Your task to perform on an android device: Open the Google meet app and Schedule a meeting for 22nd July at 2:00 PM with the title name as Transport .
Image 0: 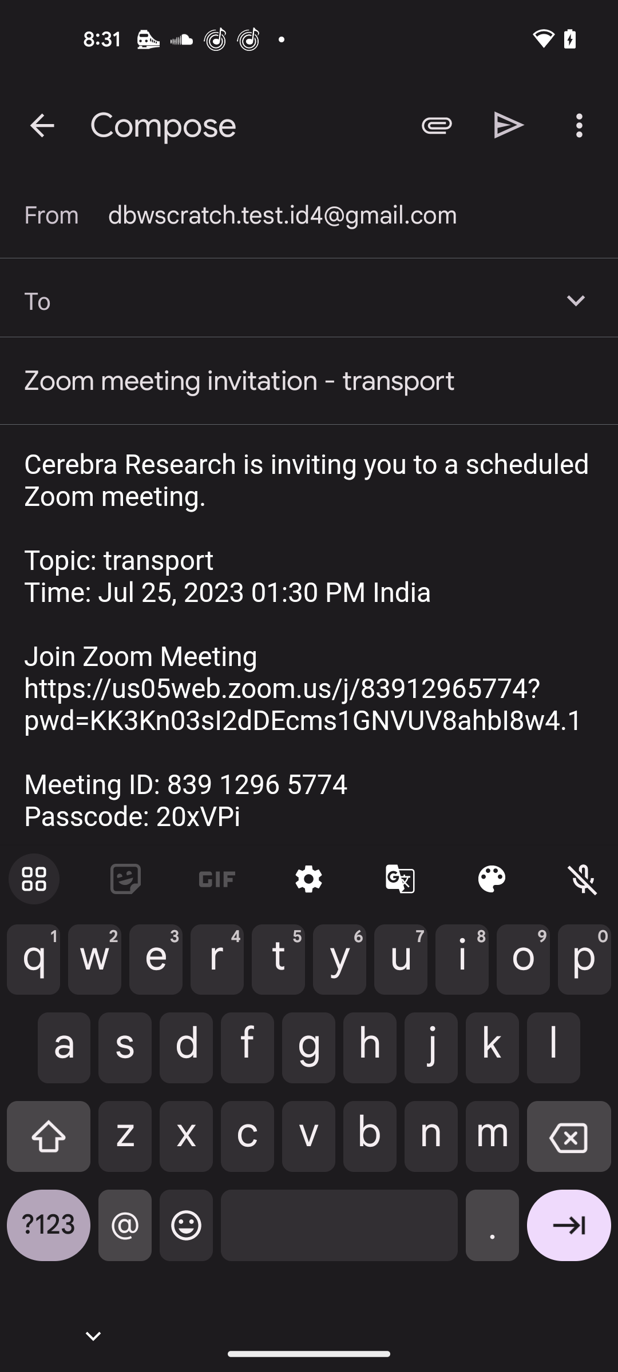
Open the Google Meet app
Step 0: open app "Meet"
Image 1: 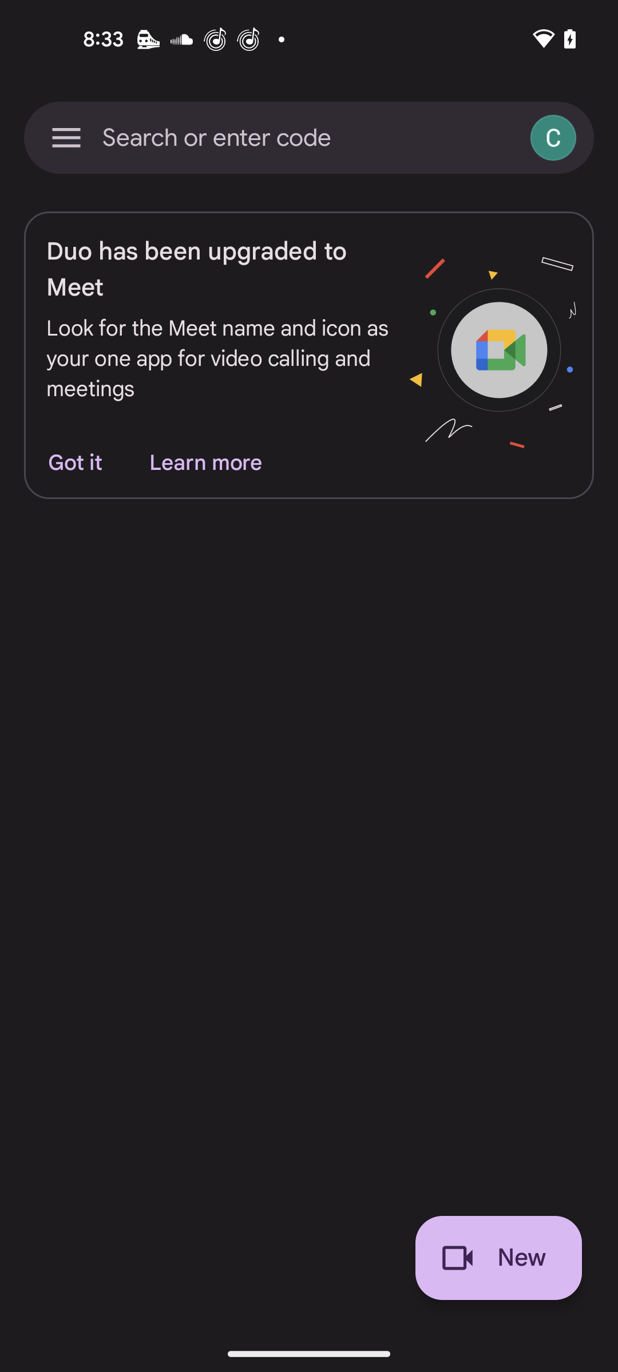
Click on New button at the bottom right corner
Step 1: click (510, 1257)
Image 2: 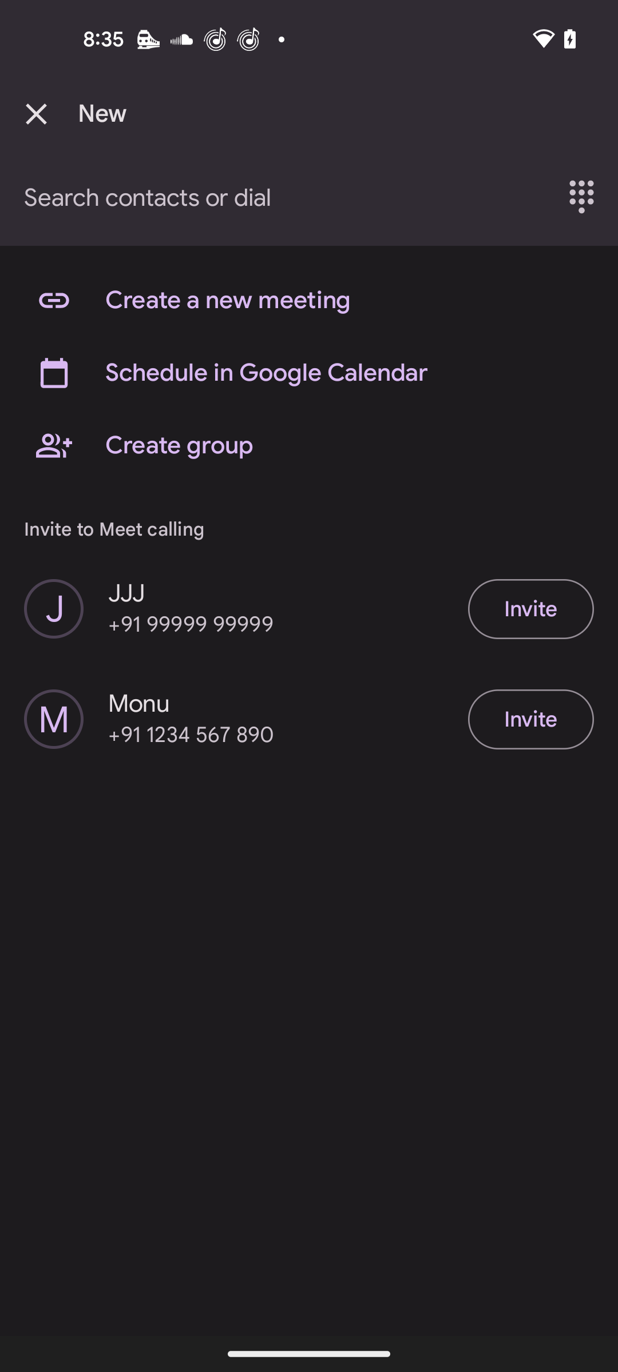
Click on Schedule in Google Calendar option
Step 2: click (232, 373)
Image 3: 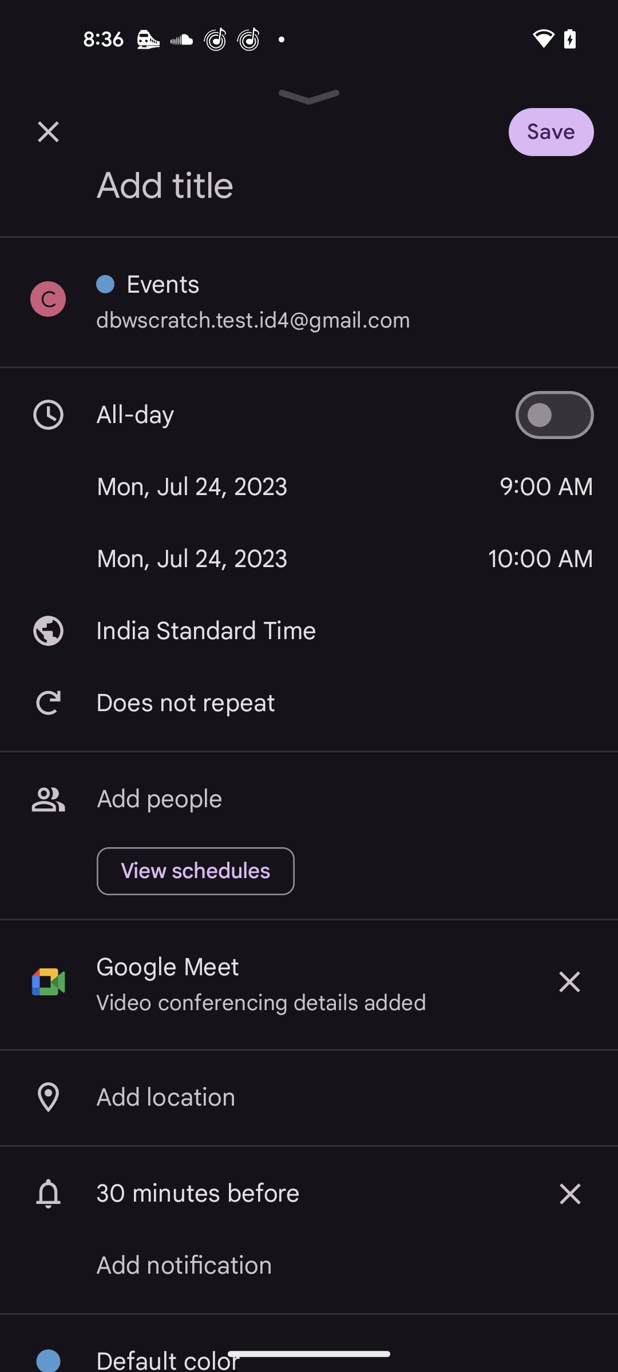
Click on Add title
Step 3: click (339, 186)
Image 4: 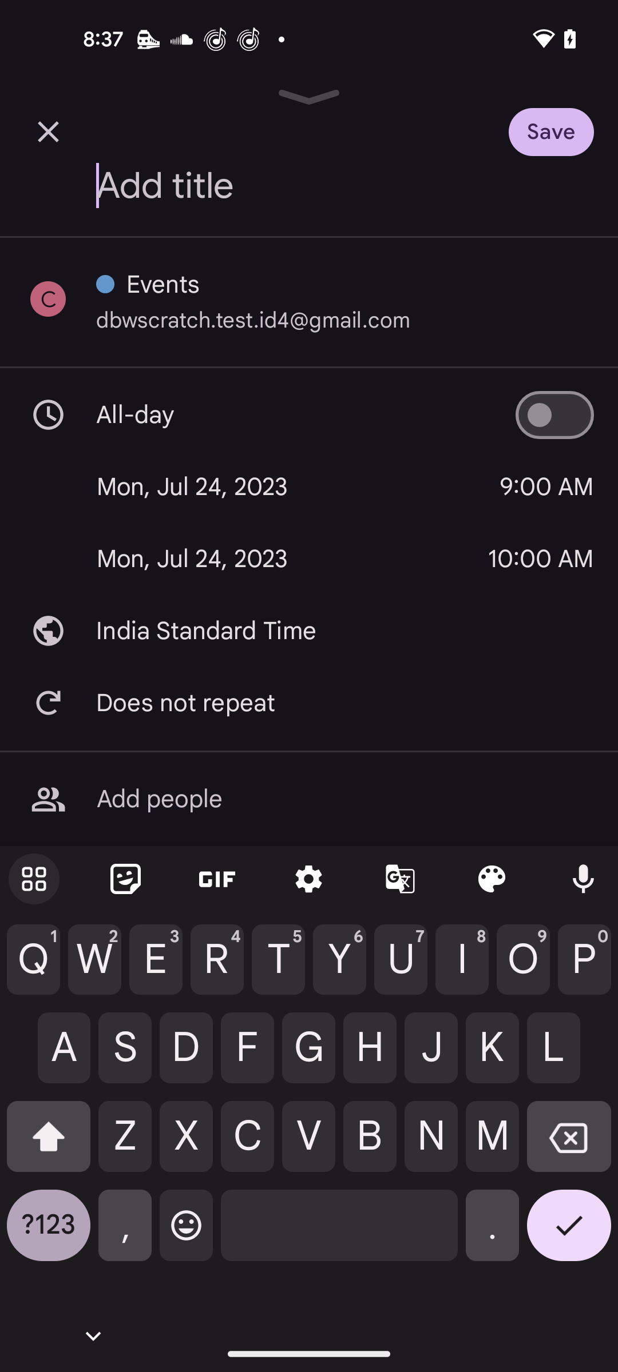
Enter title name as Transport
Step 4: type "Transport"
Image 5: 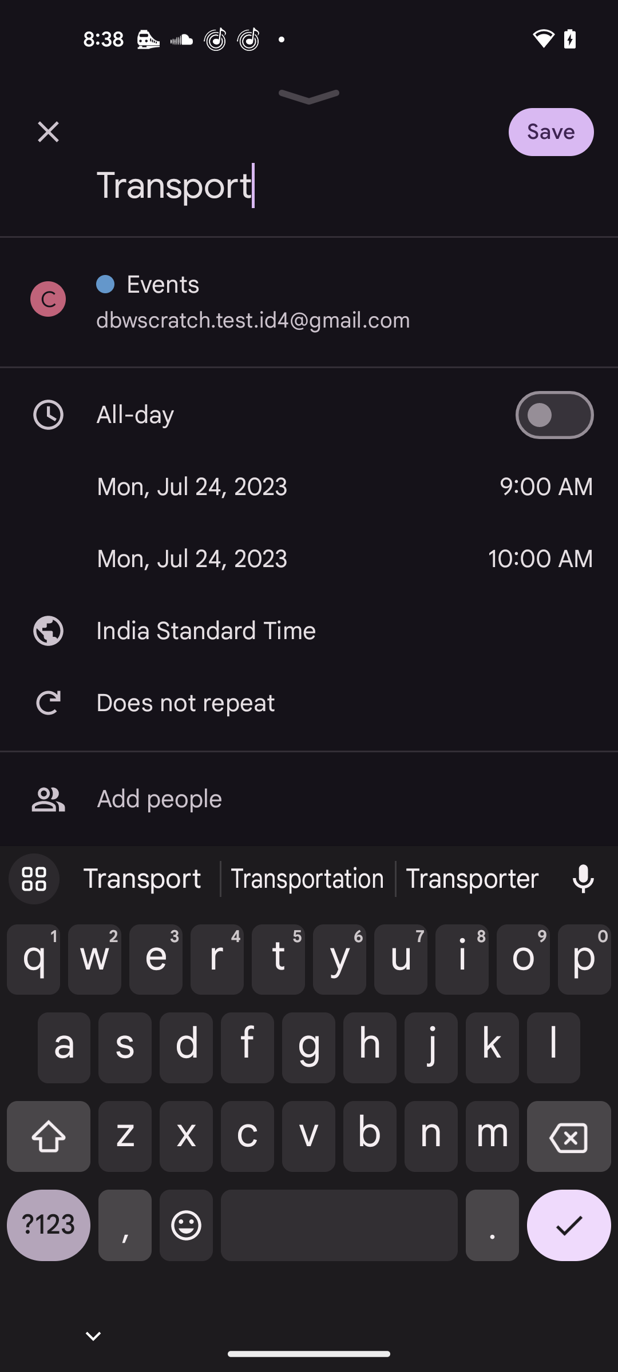
Click on the Date section
Step 5: click (298, 487)
Image 6: 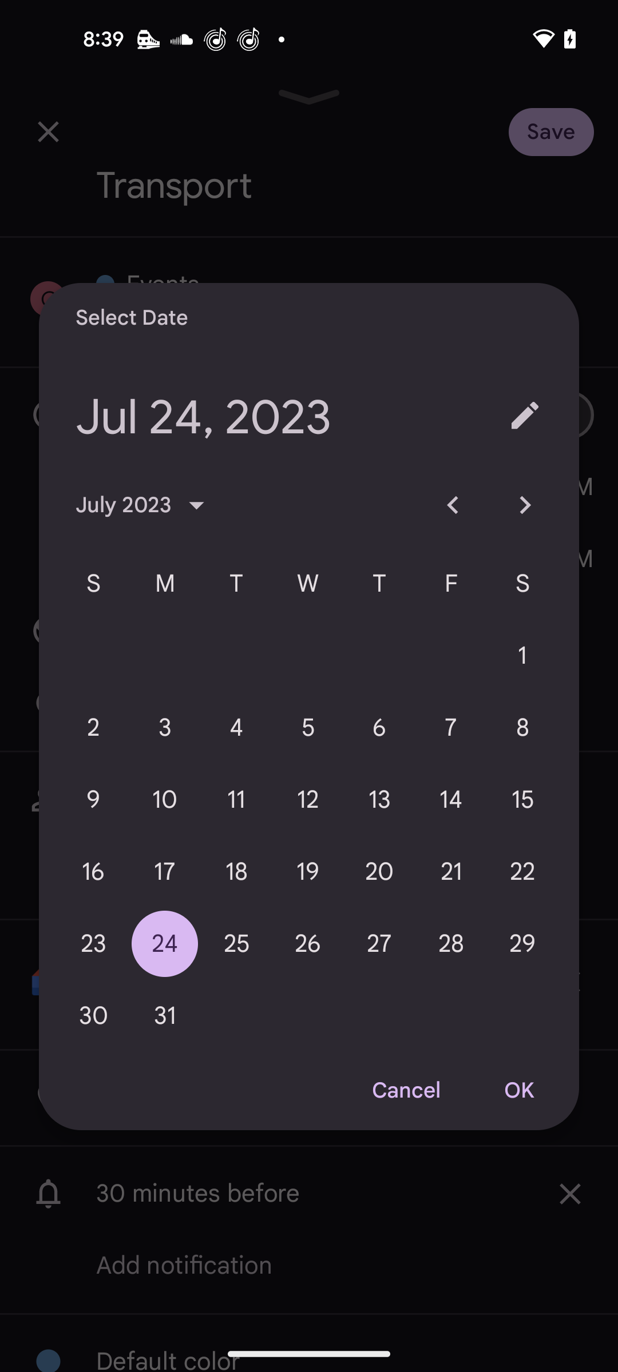
Select date to 25 July
Step 6: click (236, 943)
Image 7: 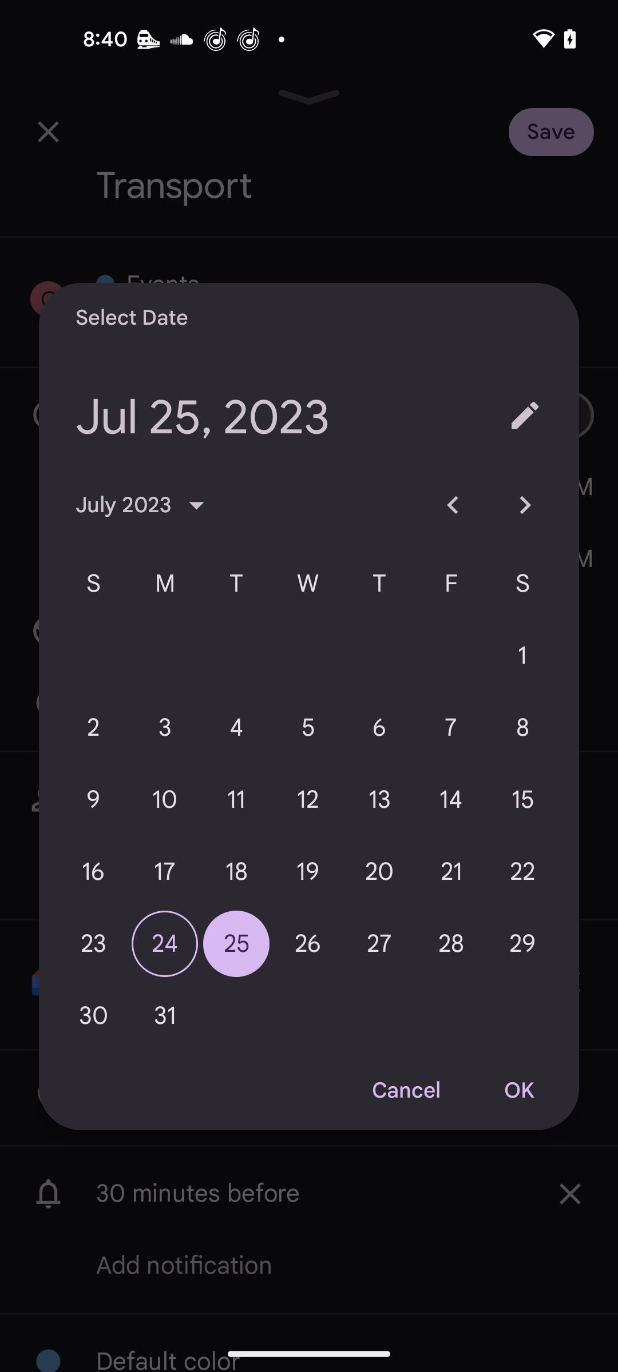
Click on the OK button
Step 7: click (518, 1091)
Image 8: 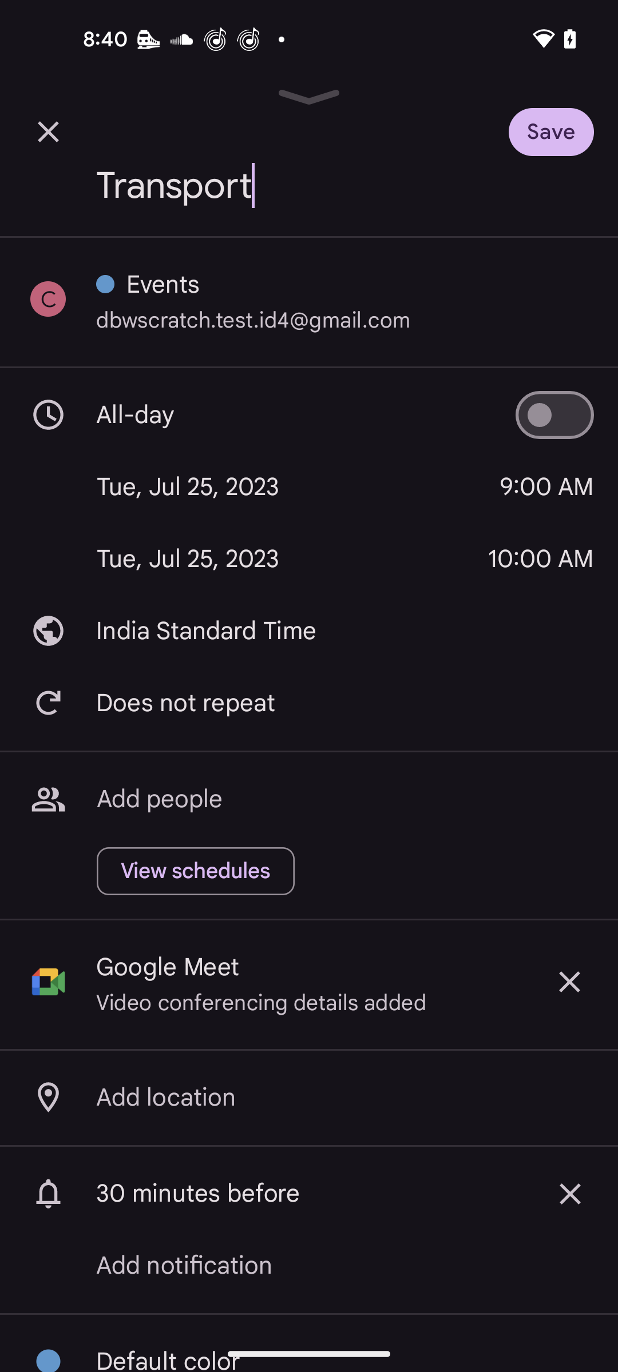
Click on the Time section
Step 8: click (546, 487)
Image 9: 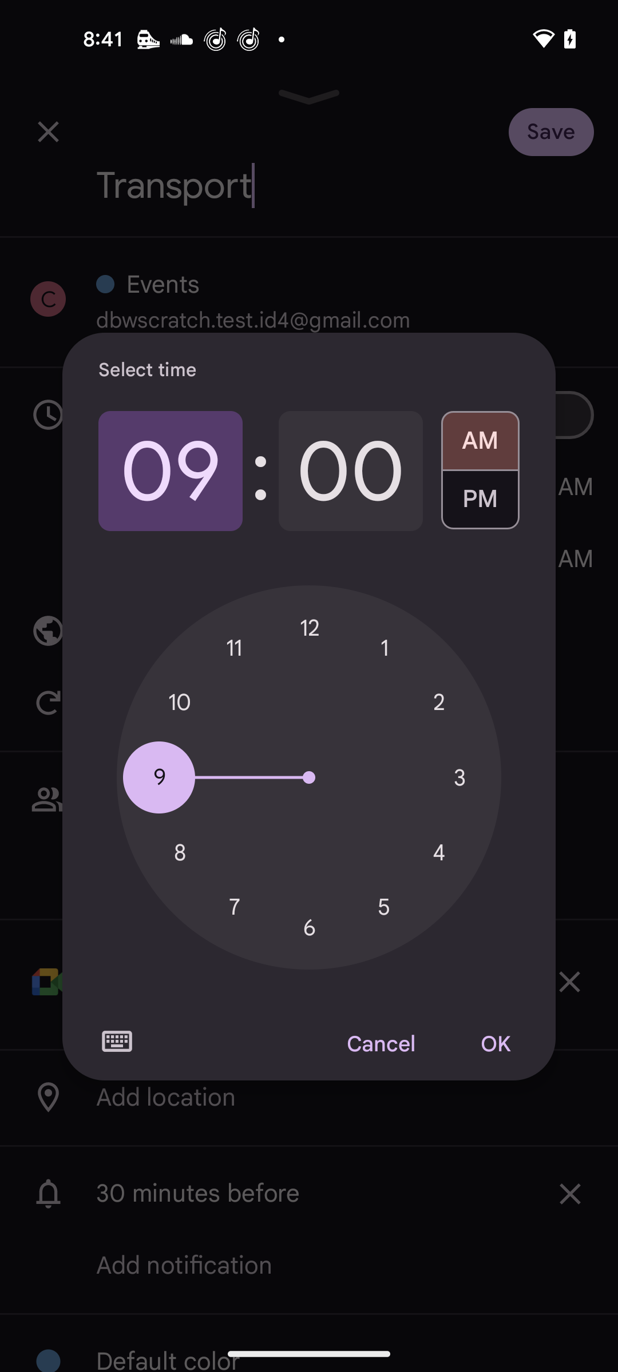
Set hours to 2
Step 9: click (438, 703)
Image 10: 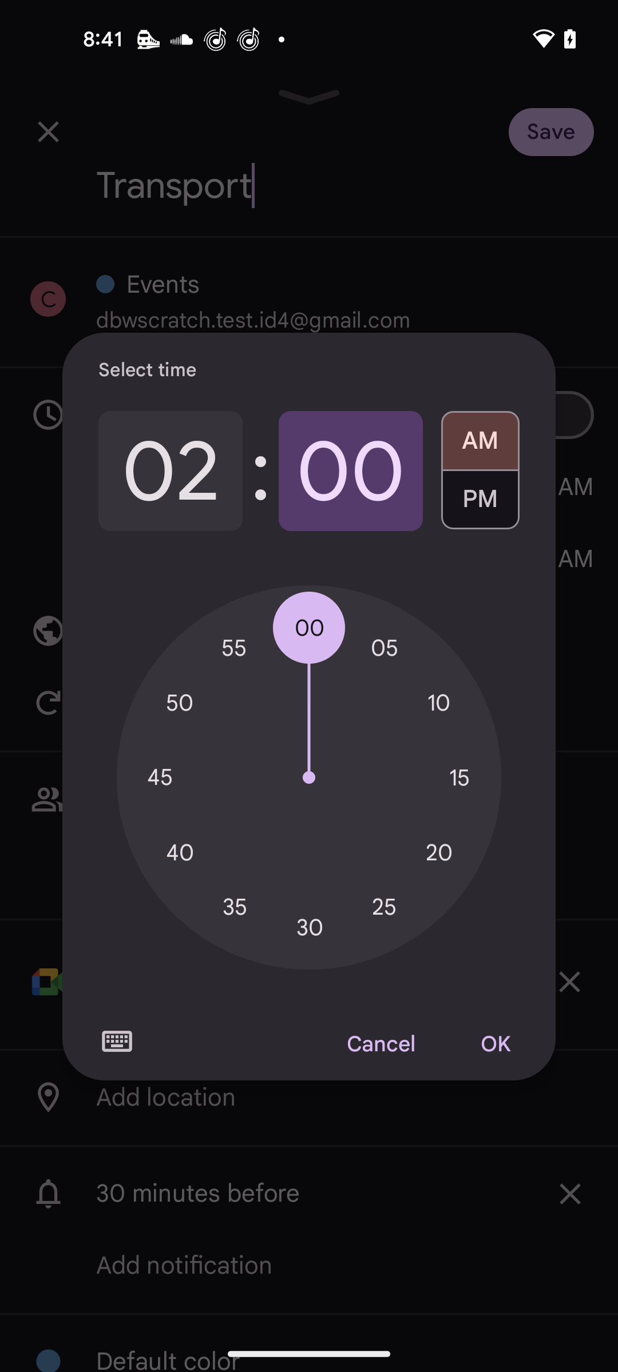
Select PM
Step 10: click (480, 505)
Image 11: 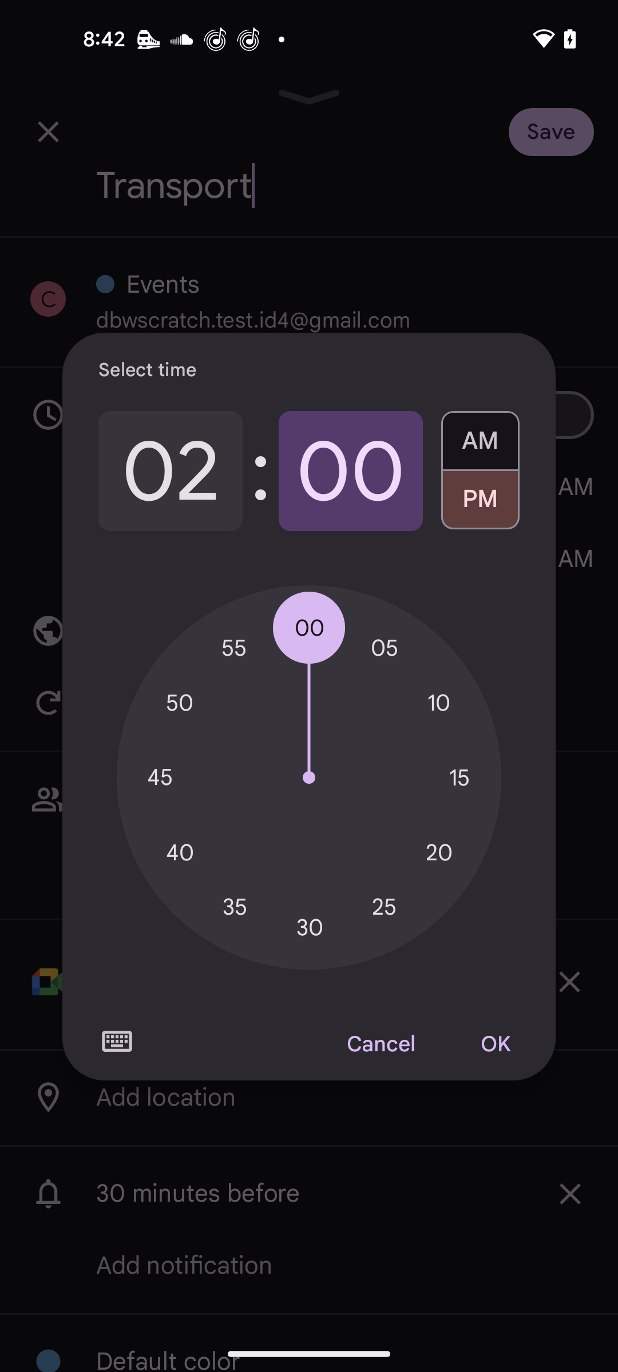
Click on the OK button
Step 11: click (495, 1044)
Image 12: 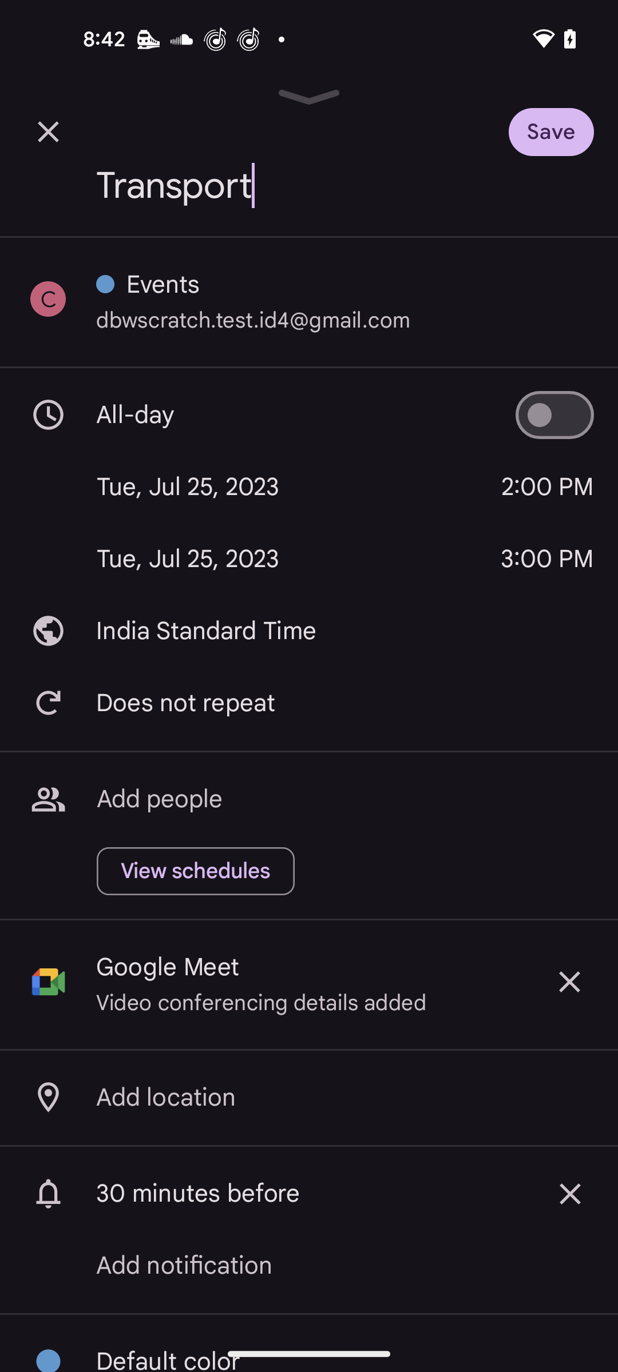
Click on the Save button at the top right corner
Step 12: click (576, 125)